Your task to perform on an android device: Complete the lesson 1 of the Hindi language in the Duolingo app
Image 0: 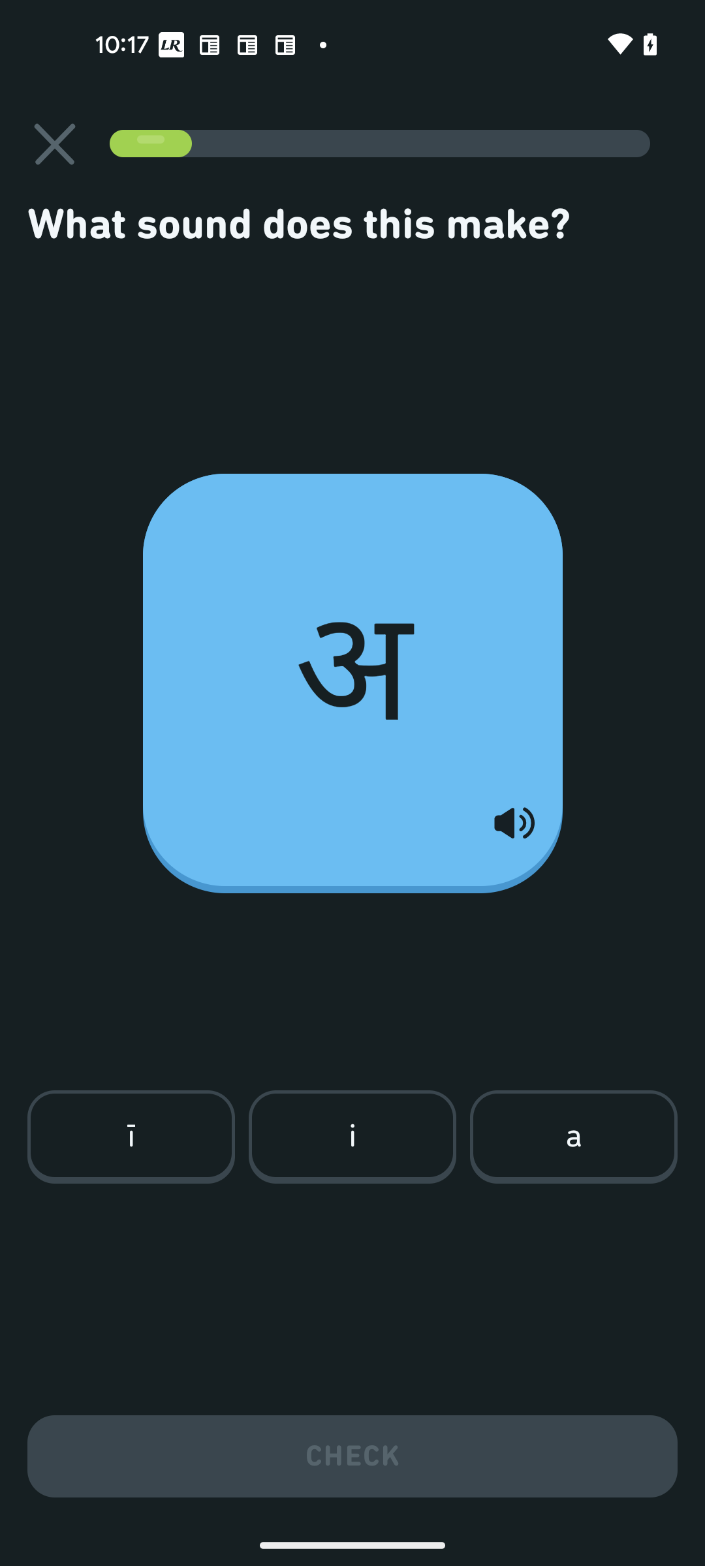
Select a
Step 0: click (569, 1143)
Image 1: 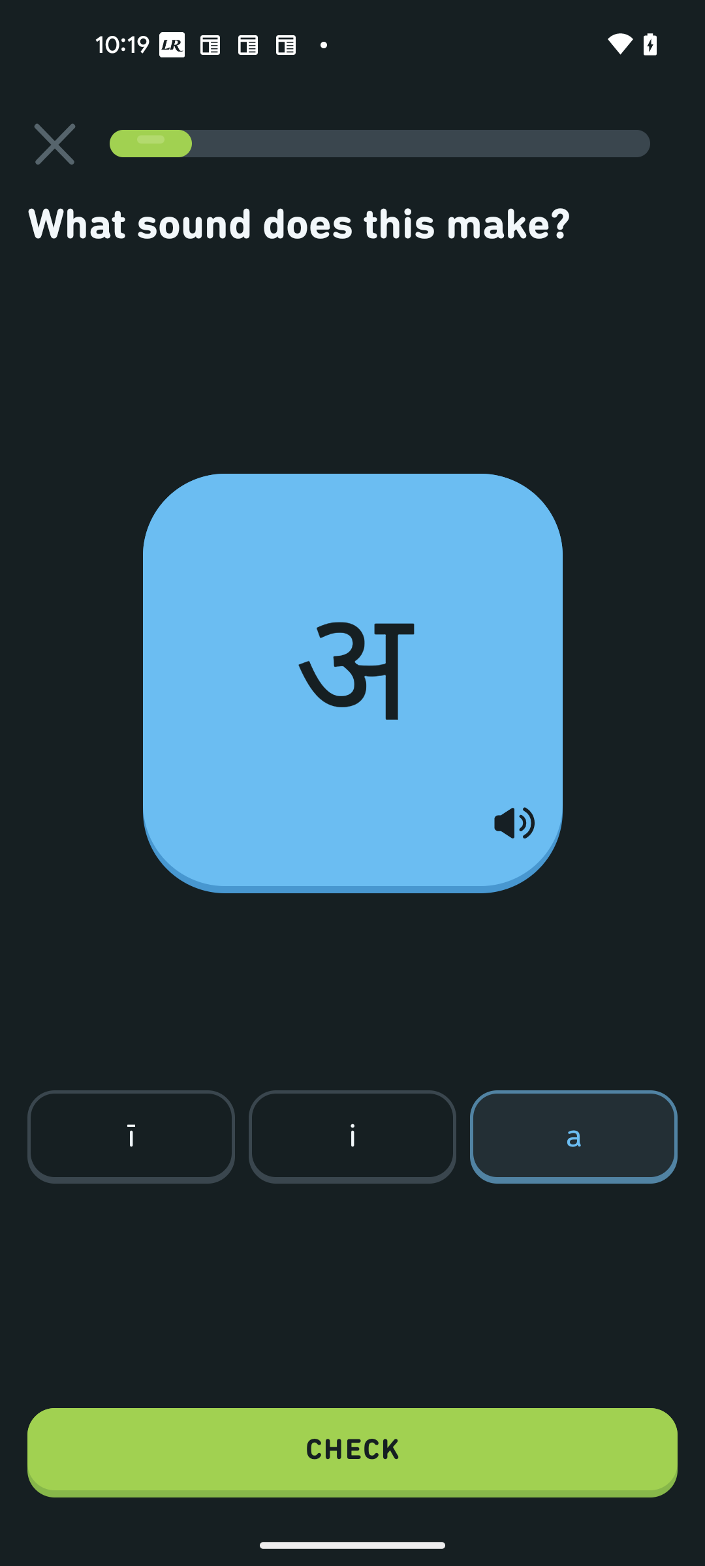
Click on Check button
Step 1: click (352, 1452)